Your task to perform on an android device: I want to know the care tips for this plant because I don't know how to take care of it, so get the plant care tips for Travelers Palm plant from the Plantora app.
Image 0: 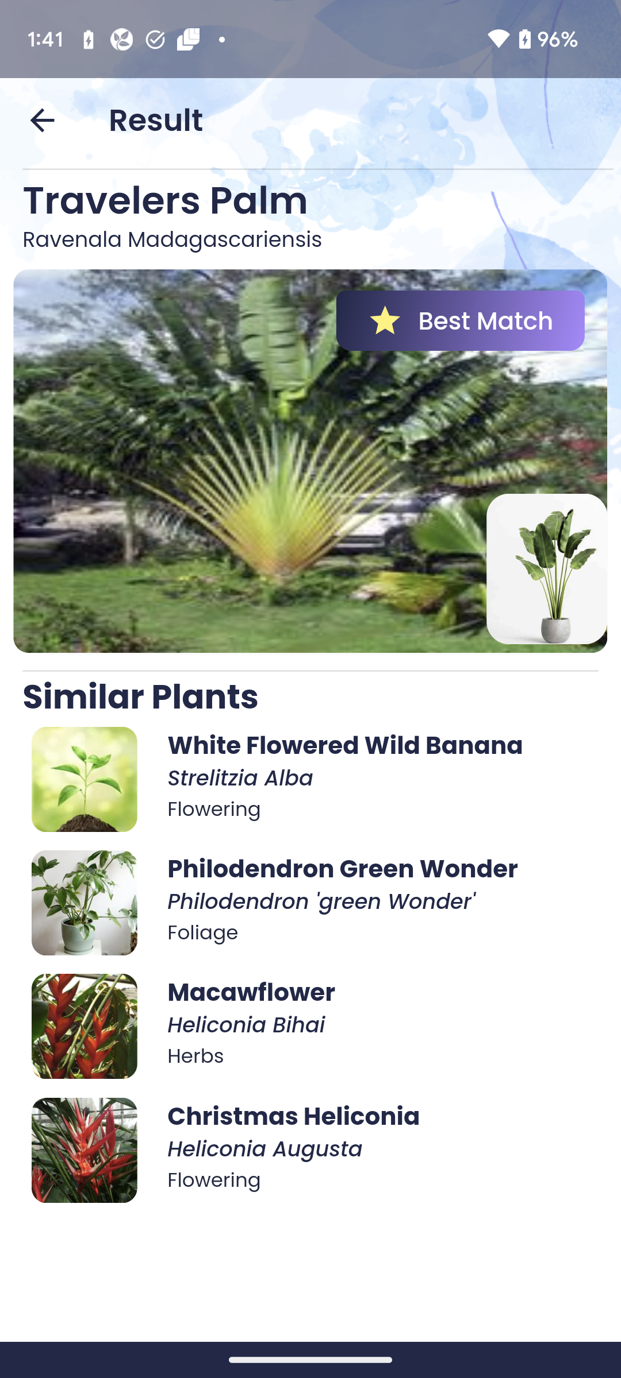
Click on the Travelers Palm plant to view the care tips of this plant.
Step 0: click (310, 461)
Image 1: 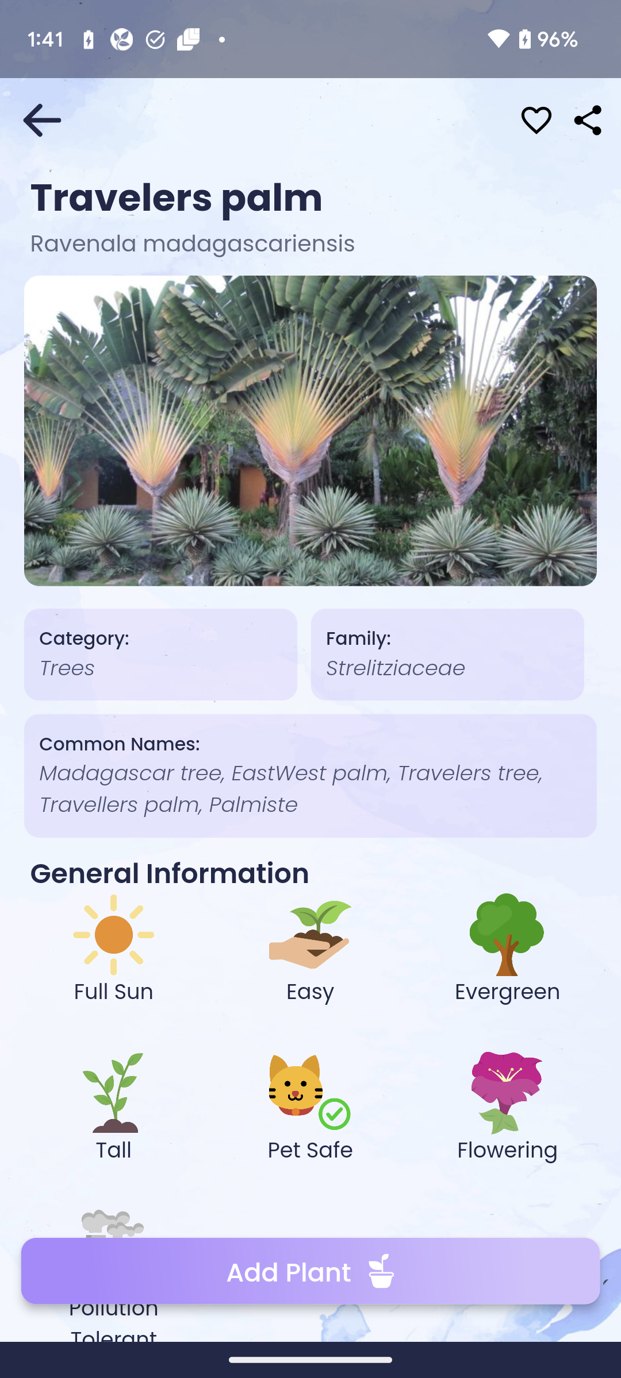
Scroll down to view the care tips of this plant.
Step 1: scroll down
Image 2: 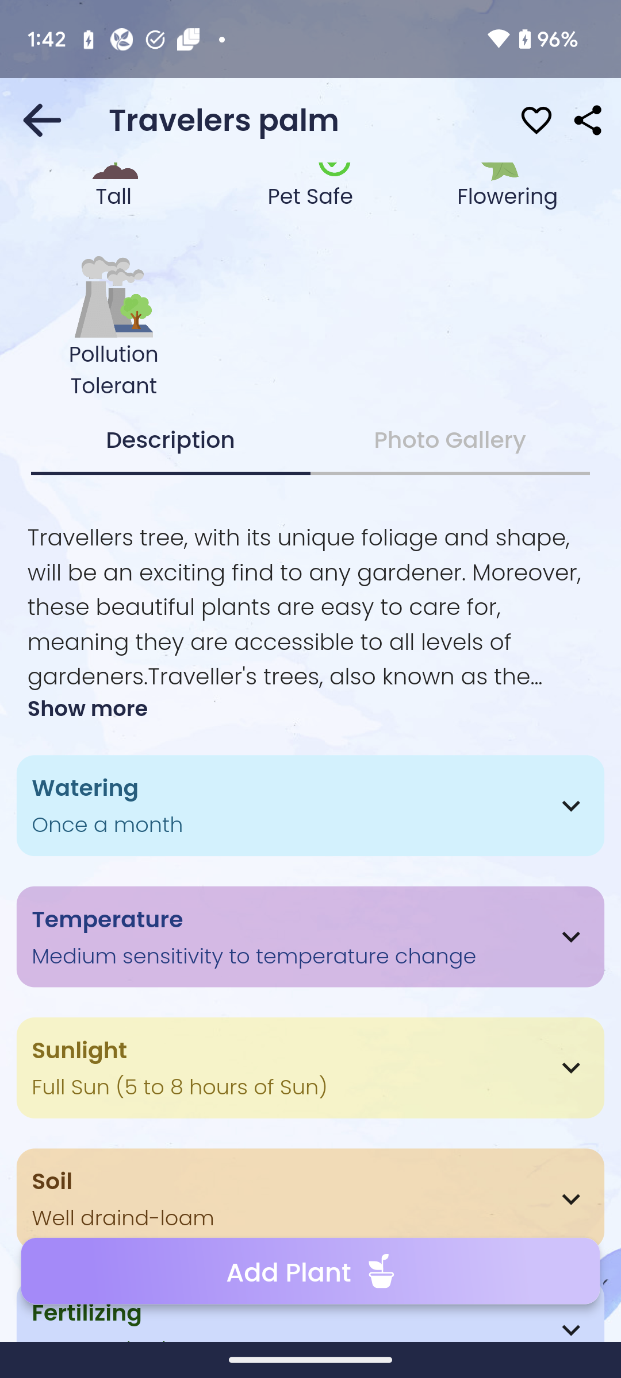
Scroll down to view the care tips of this plant.
Step 2: scroll down